Your task to perform on an android device: I want to search for the message Hello Richard in Amelia's chat, so search for the message Hello Richard in Amelia's chat in the Chat app.
Image 0: 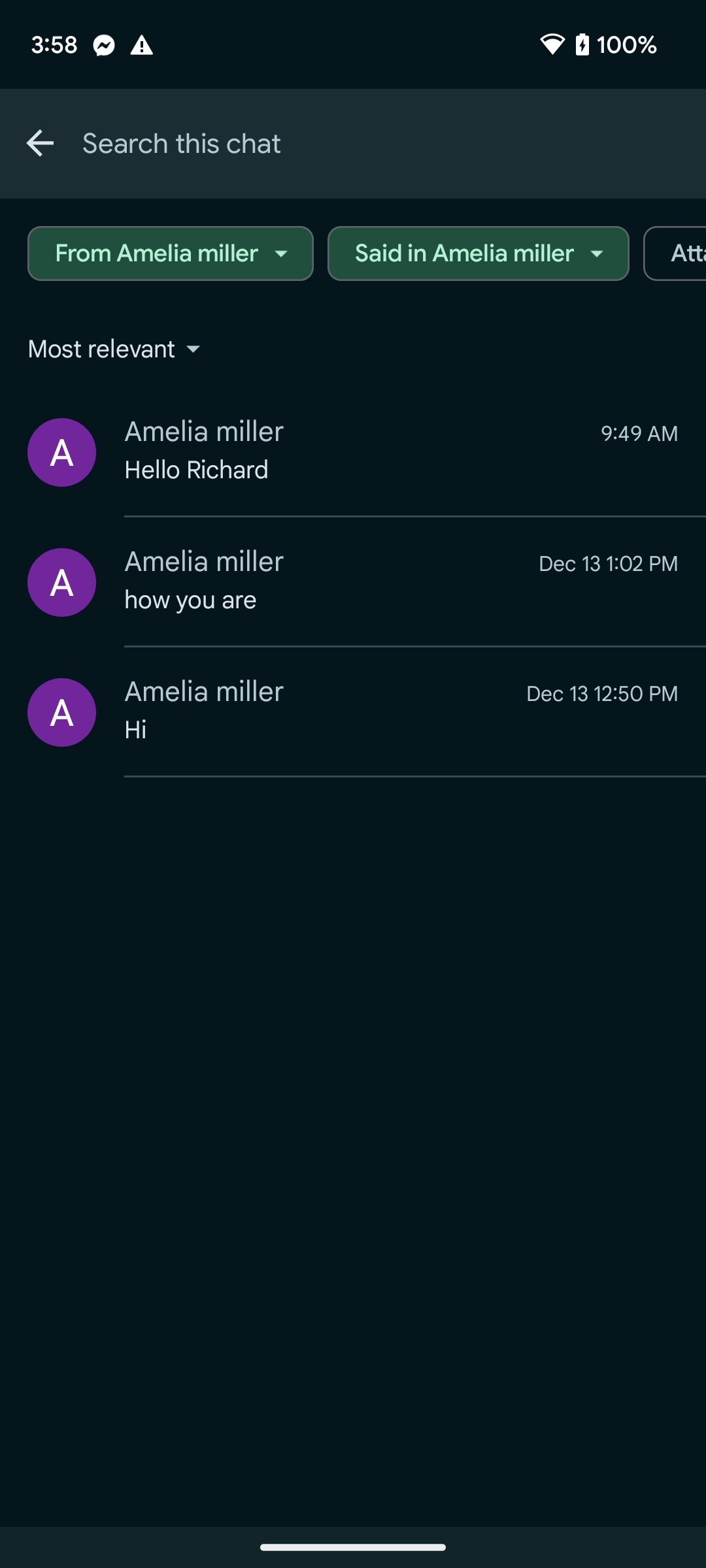
Click on the search bar at the top of the screen to search for the message.
Step 0: click (394, 143)
Image 1: 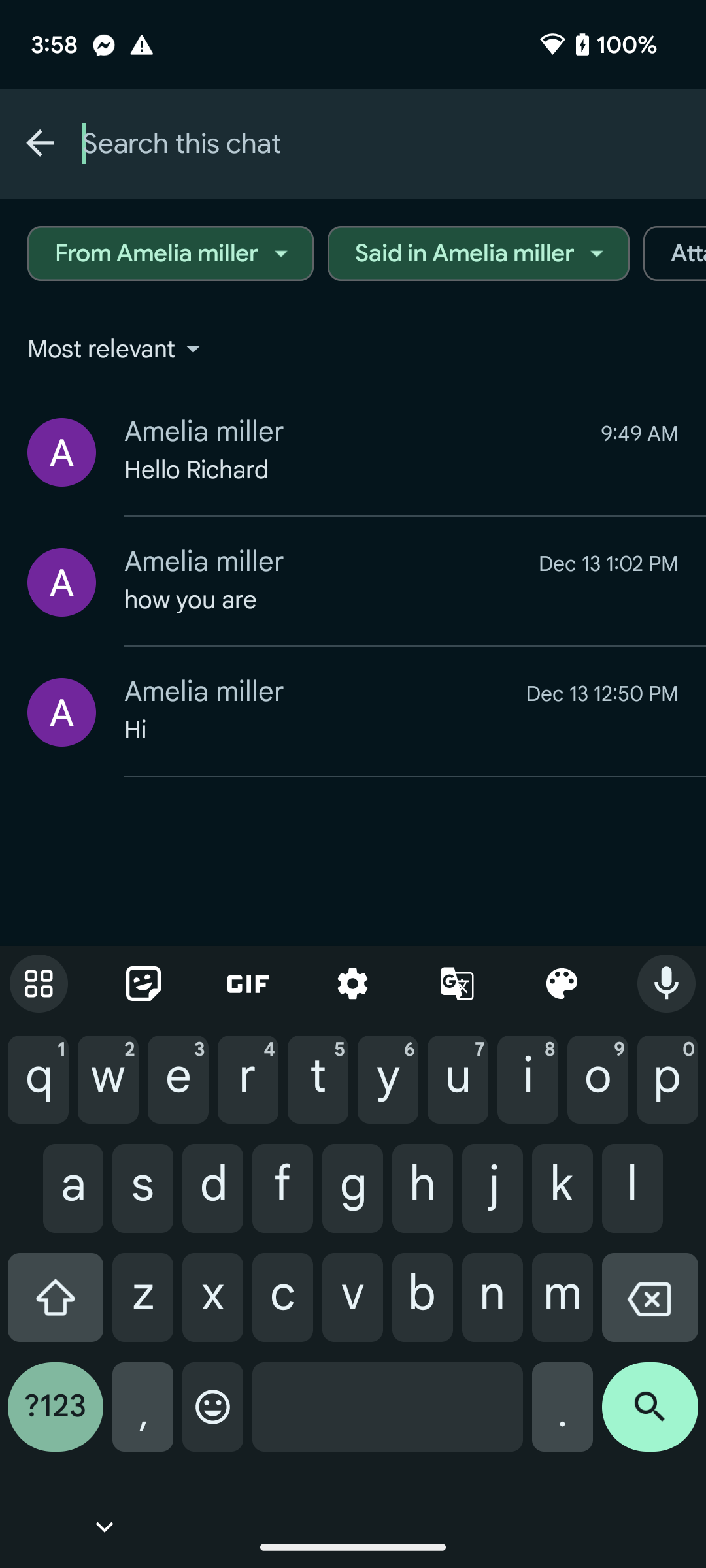
Type Hello Richard in the search bar to search for this message.
Step 1: type "Hello Richard"
Image 2: 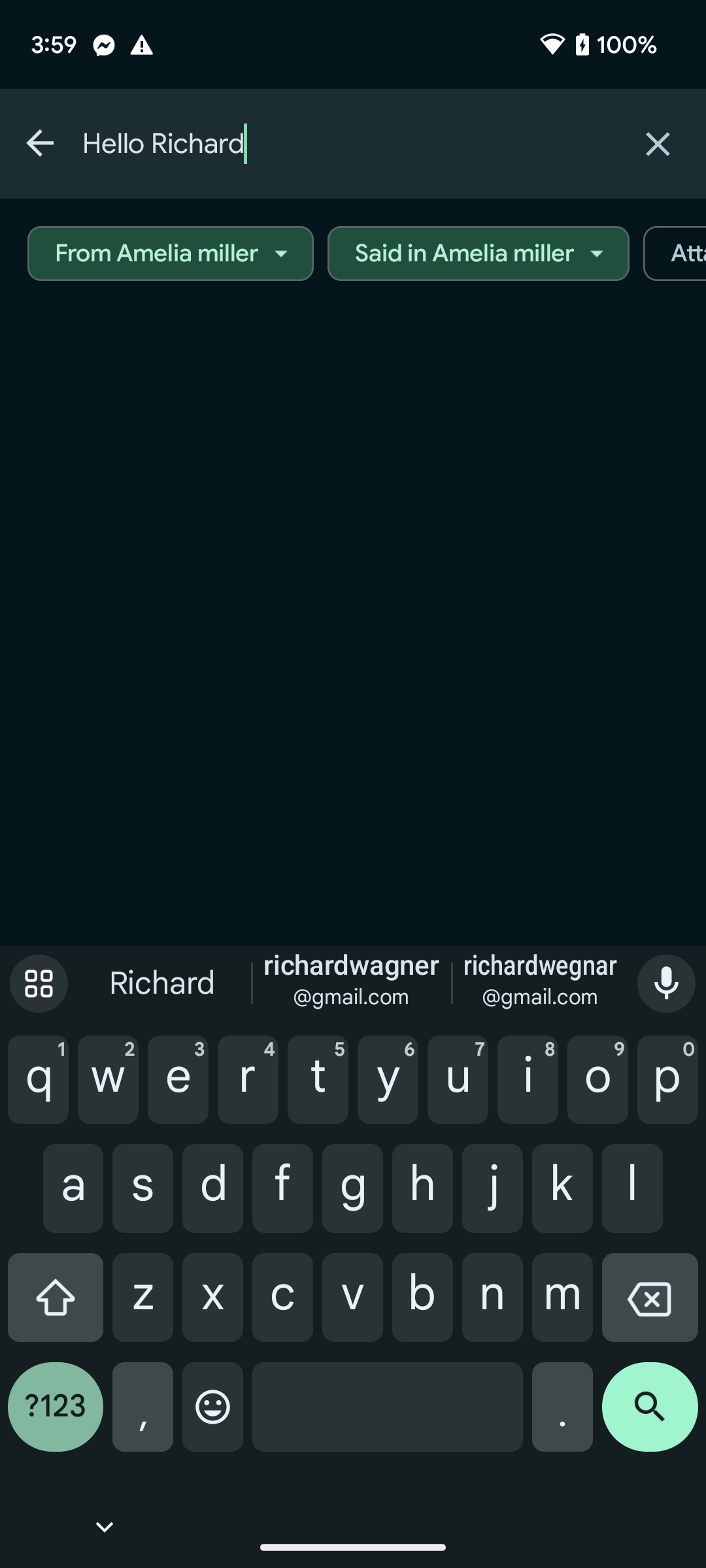
Click on the search icon at the bottom right corner of the screen to view the search result.
Step 2: click (650, 1417)